Your task to perform on an android device: I want to search for a note in the Keep Notes app for things to buy in future so that I wouldn't miss any important purchases.
Image 0: 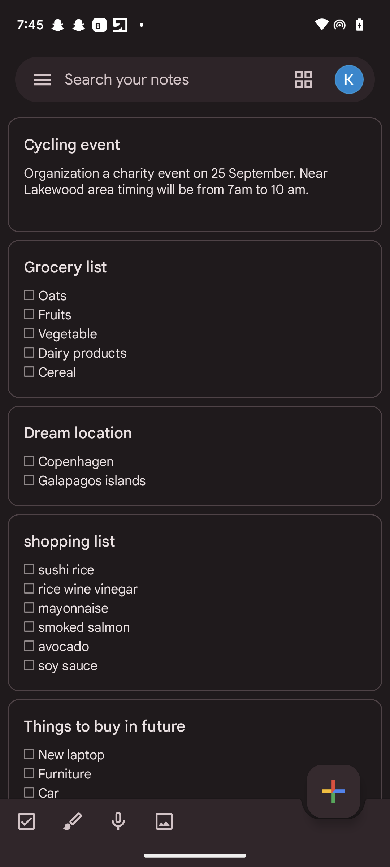
Click on the search bar on the top of the screen
Step 0: click (127, 79)
Image 1: 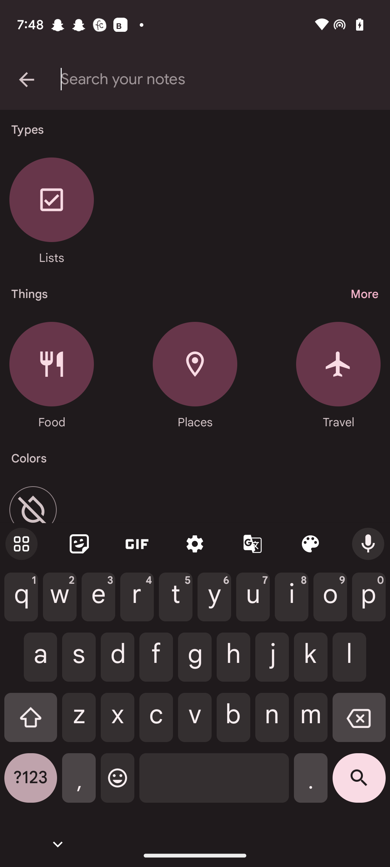
Type the things to buy in future in the bar.
Step 1: type "things to buy in future"
Image 2: 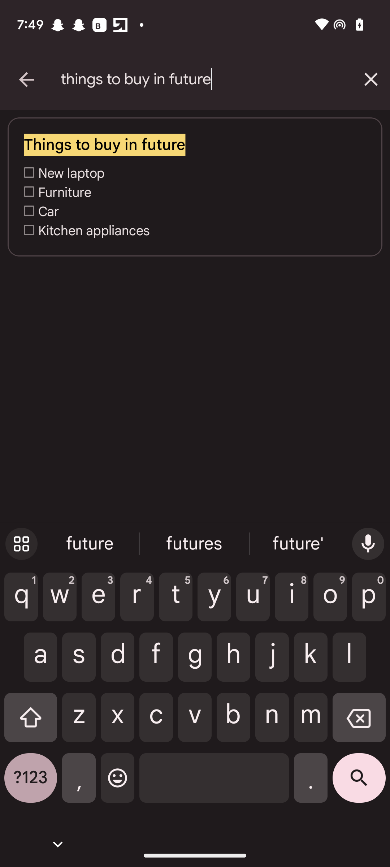
Click on the things to buy in future note
Step 2: click (202, 173)